Your task to perform on an android device: I am finding Loganair and Qatar Airways suitable as they take less time than other flights. View the details of the flight in the Booking.com app.
Image 0: 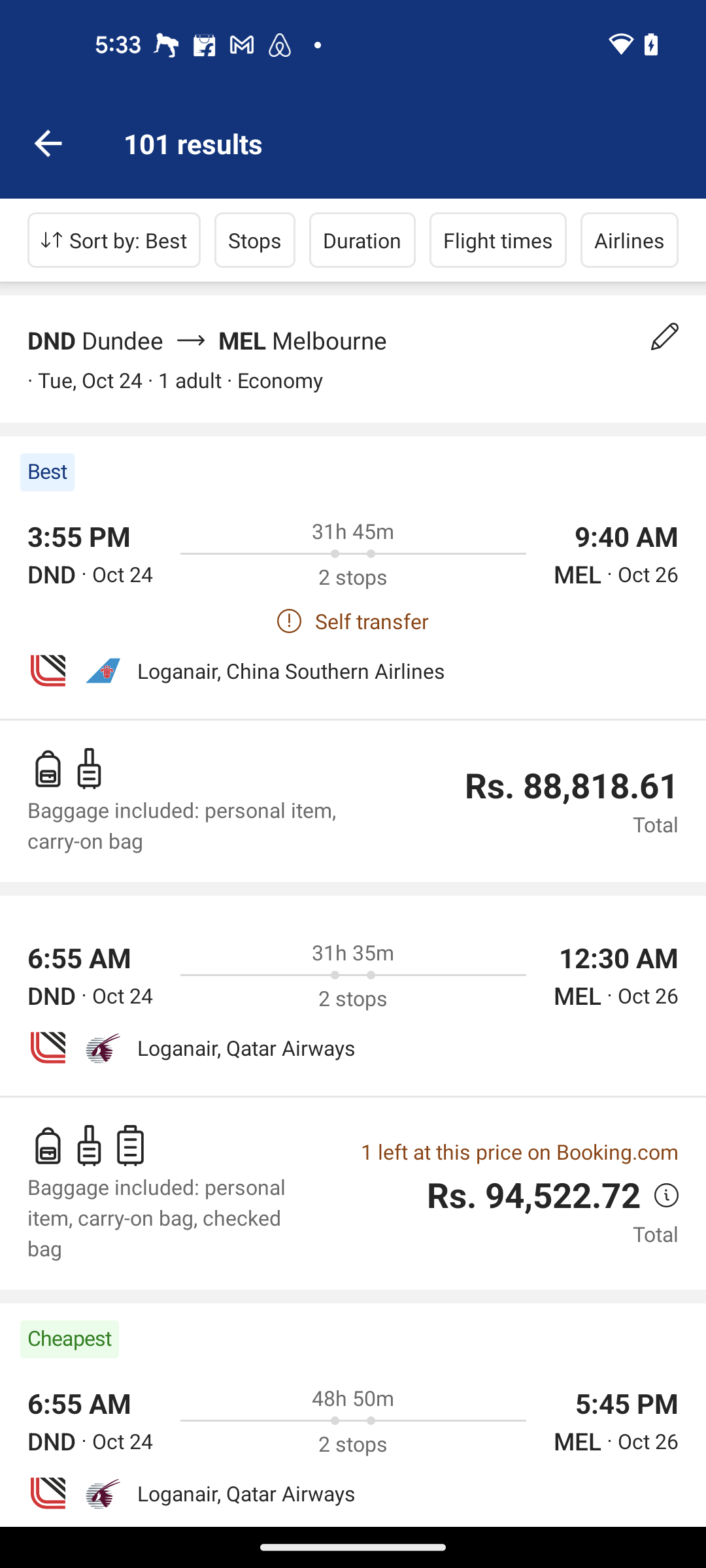
Click on the Loganair and Qatar Airways flight
Step 0: click (353, 1092)